Your task to perform on an android device: I also want to search for hotels to stay at after reaching Berlin. I'm looking for a hotel with a single room, and the stay dates are January 1, 2024, to January 5, 2024, so search for the hotel in Berlin, Germany, for a stay on these days in the Trip.com app.
Image 0: 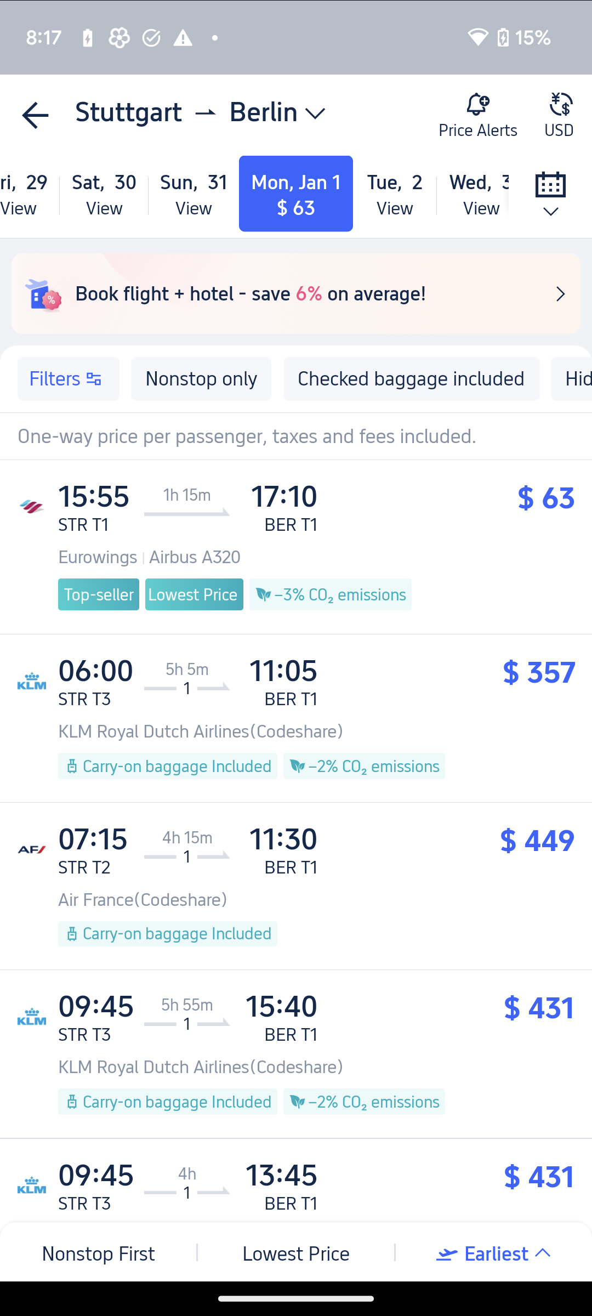
Go back to the previous page to view the find hotels option
Step 0: press back button
Image 1: 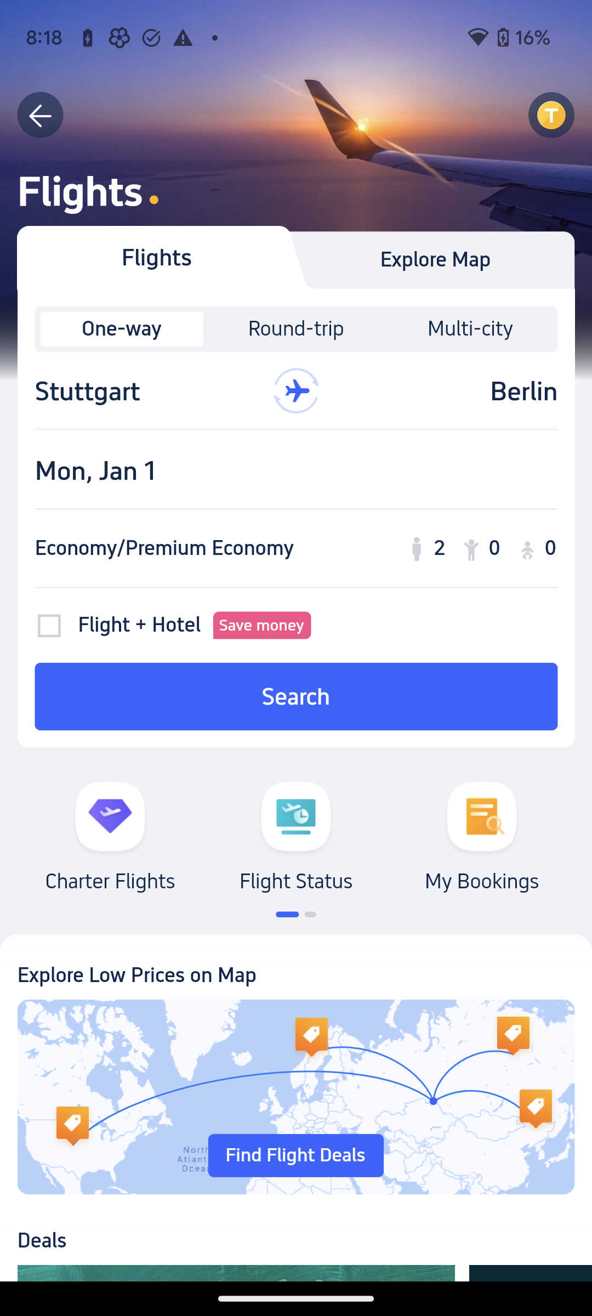
Go back to the previous page to view the find hotels option
Step 1: press back button
Image 2: 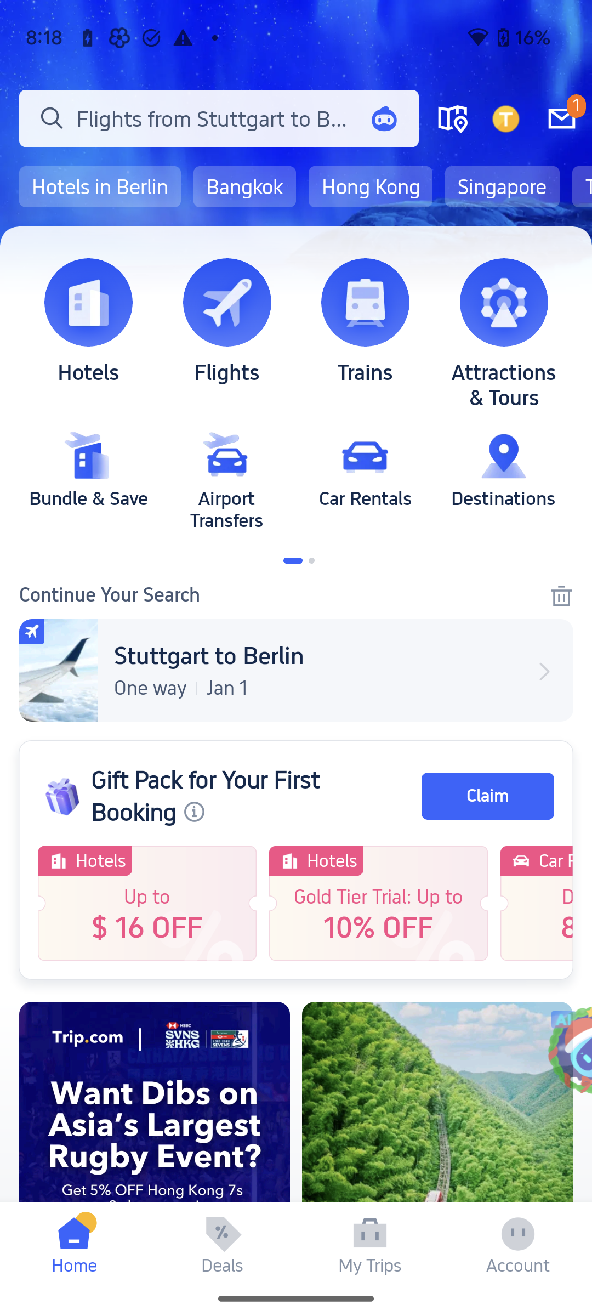
Click on the hotels tab icon at the top of the screen to search for the hotels
Step 2: click (88, 302)
Image 3: 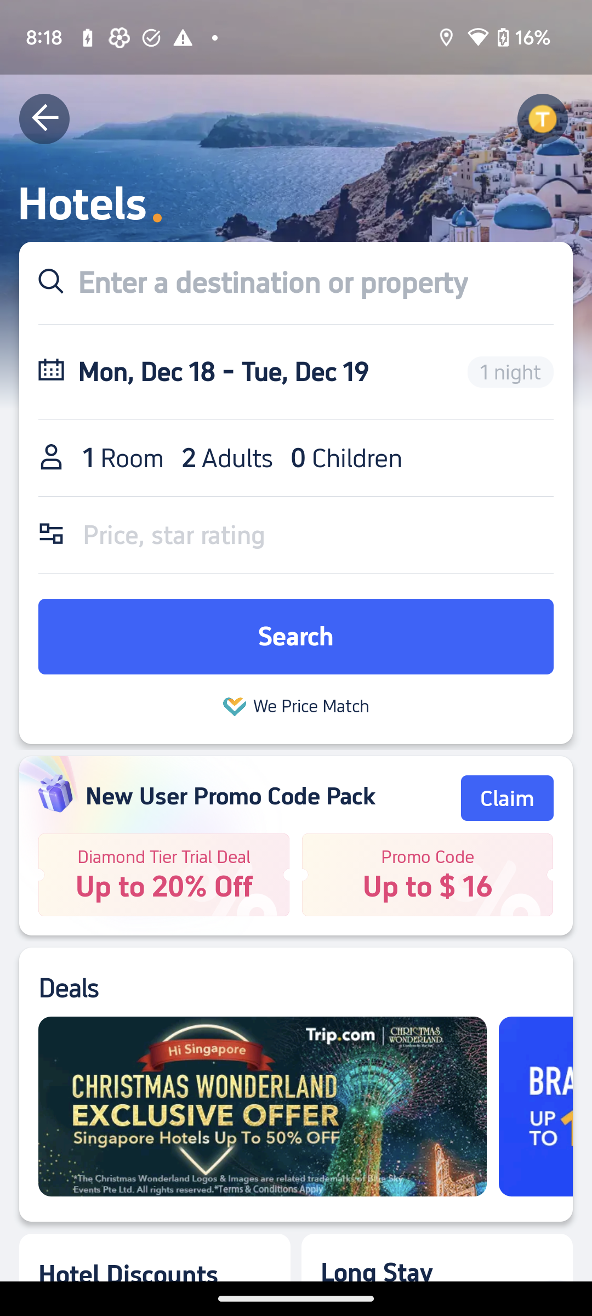
Click on the location bar to enter the city name to search for the hotel in this city.
Step 3: click (272, 282)
Image 4: 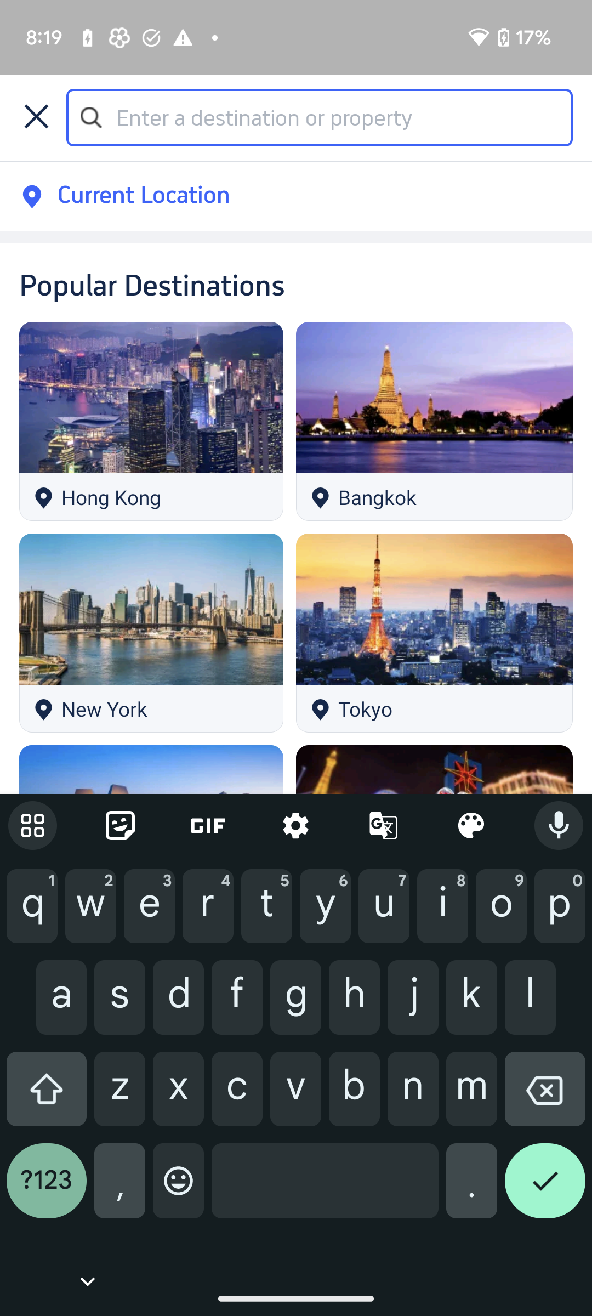
Type Berlin, Germany in the location bar to search for the hotels in this city
Step 4: type "Berlin, Germany"
Image 6: 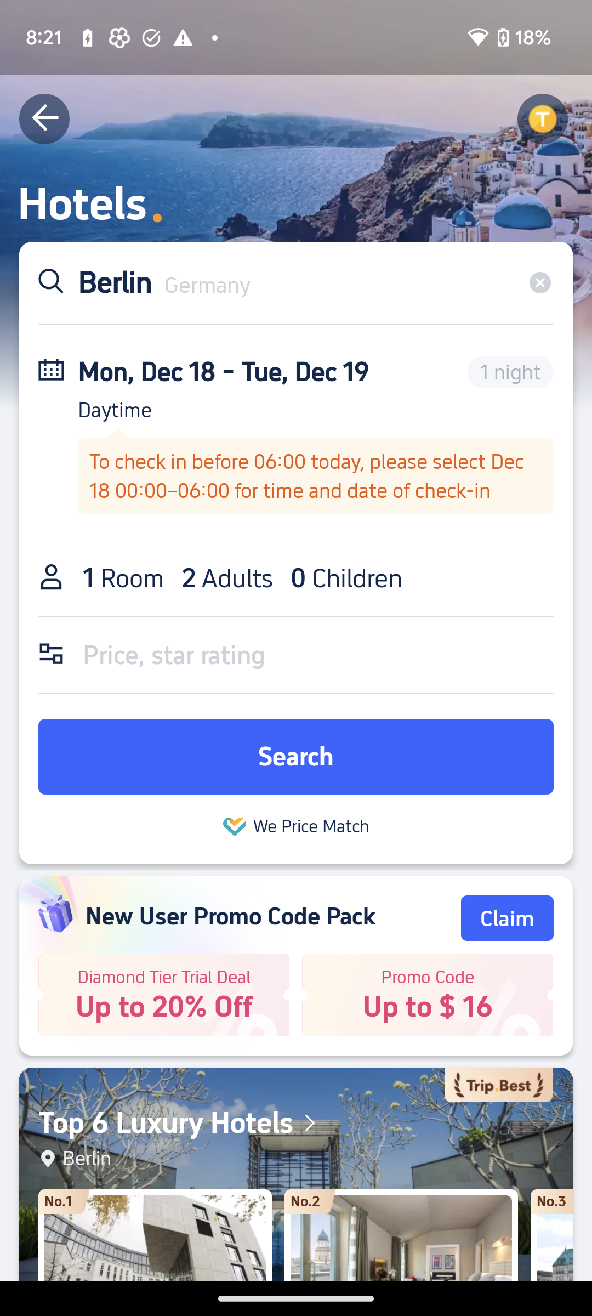
Click on the date section to select the stay dates
Step 6: click (146, 372)
Image 7: 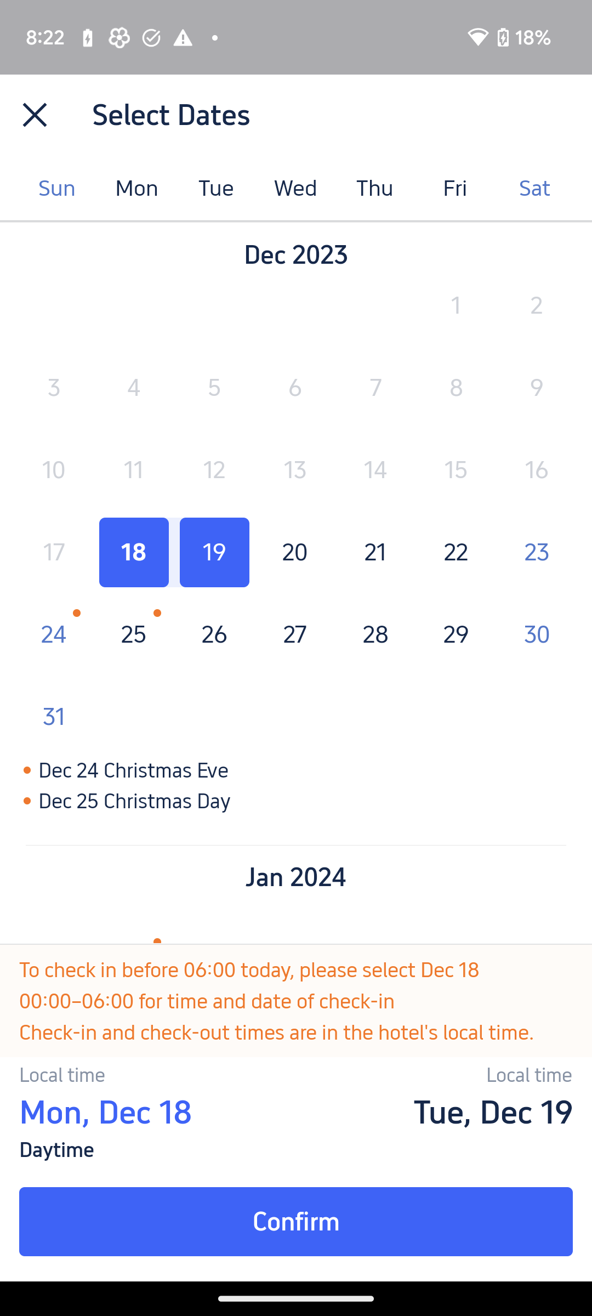
Scroll up to select the dates for the January month.
Step 7: scroll down
Image 8: 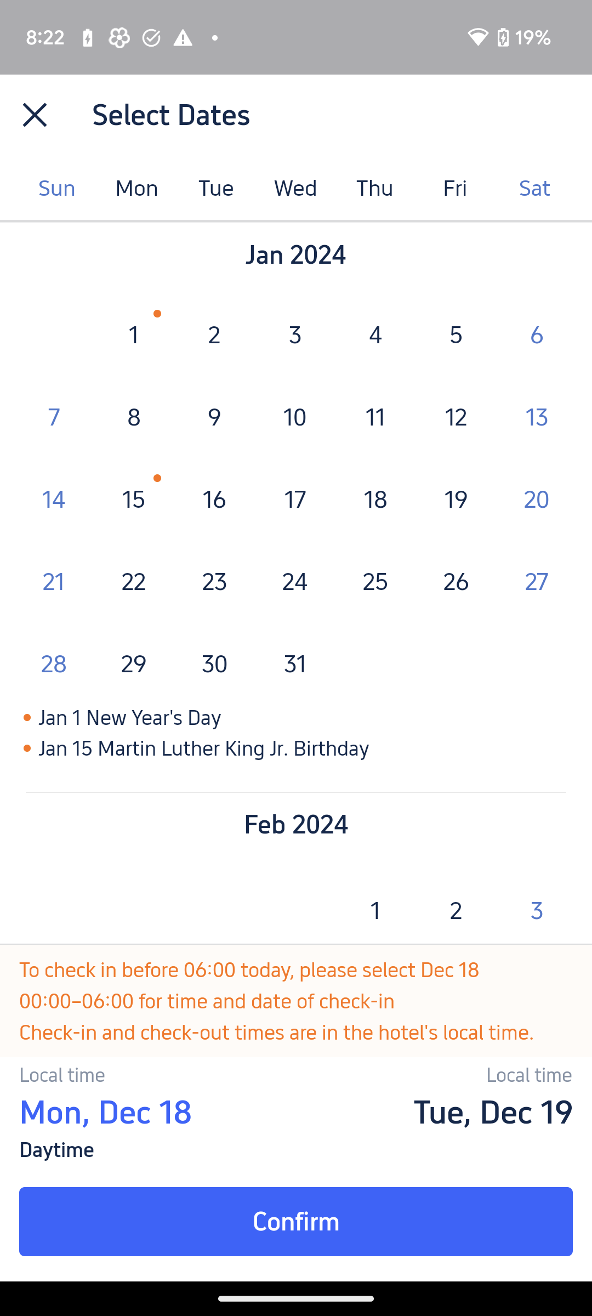
Click on the January 1 to select the check in date.
Step 8: click (139, 335)
Image 9: 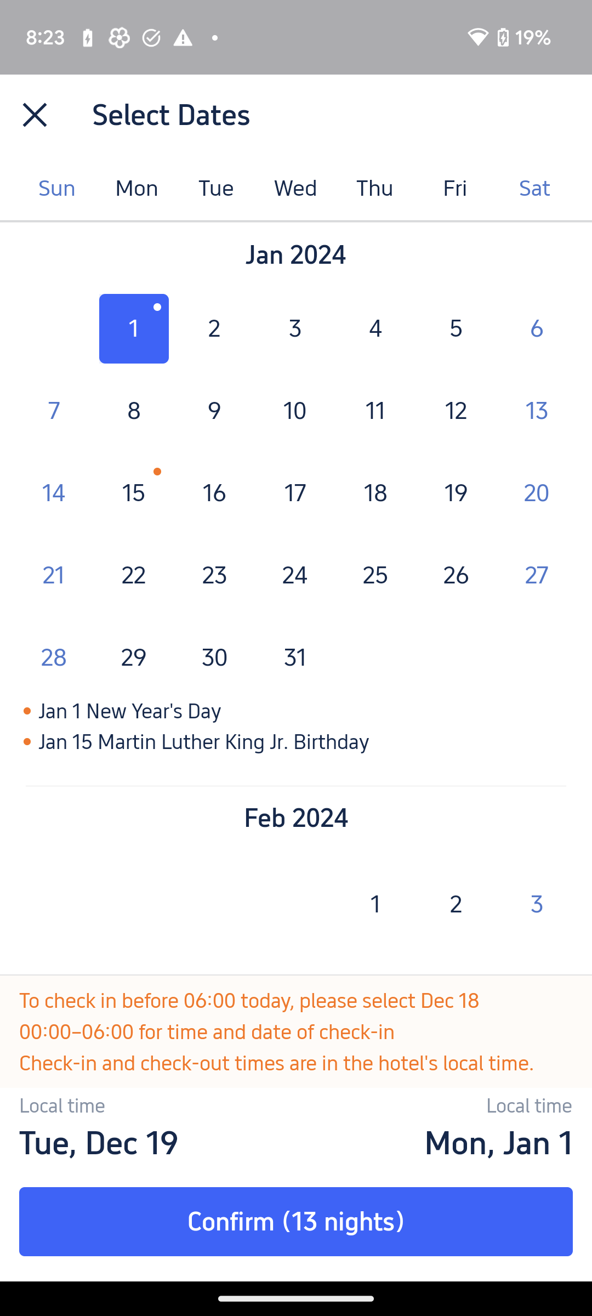
Click on the January 5 to select the check out date.
Step 9: click (462, 328)
Image 10: 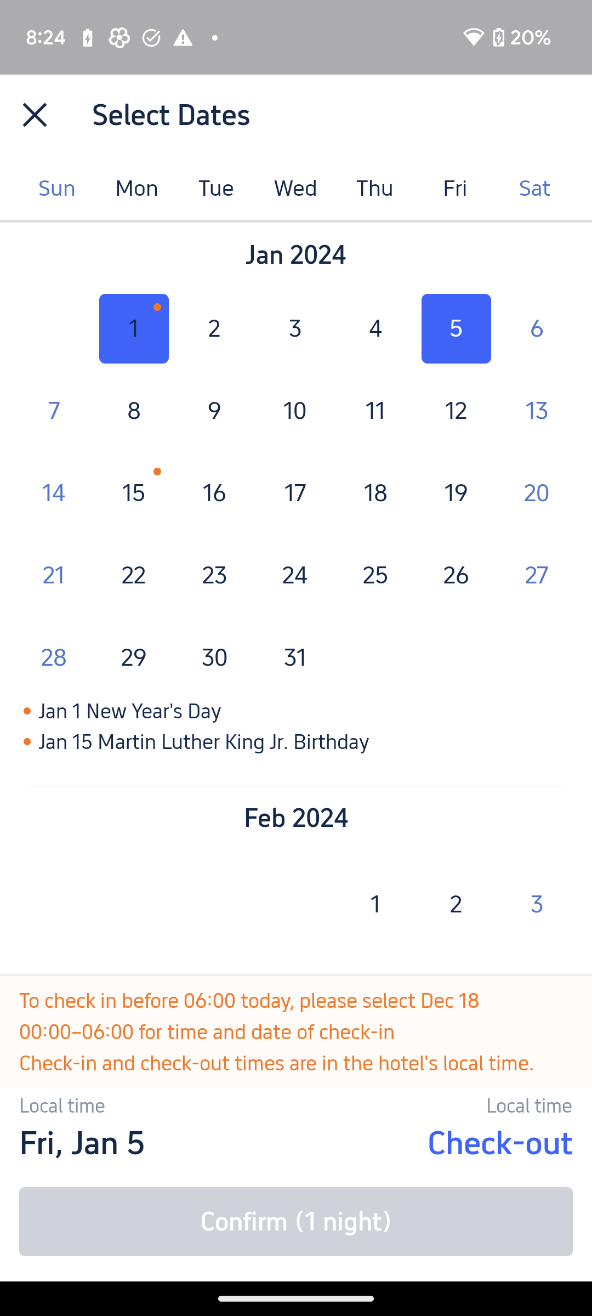
Click on the January 5 to select the check out date.
Step 10: wait
Image 11: 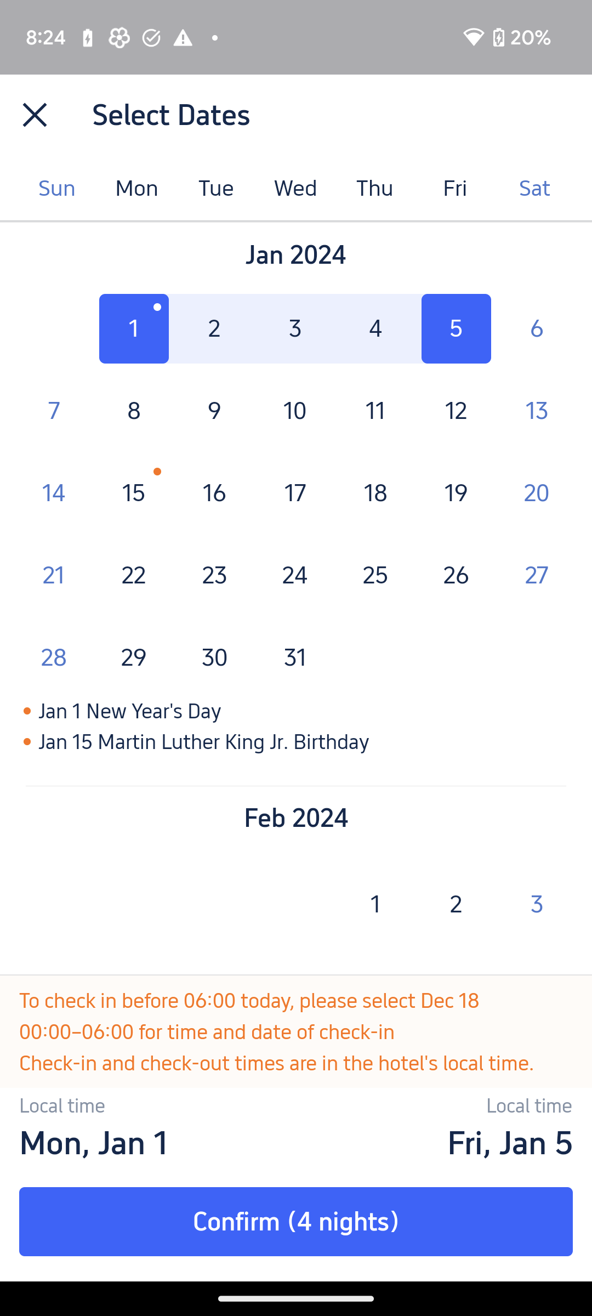
Click on the Confirm button at the bottom of the screen to confirm the stays dates .
Step 11: click (296, 1222)
Image 12: 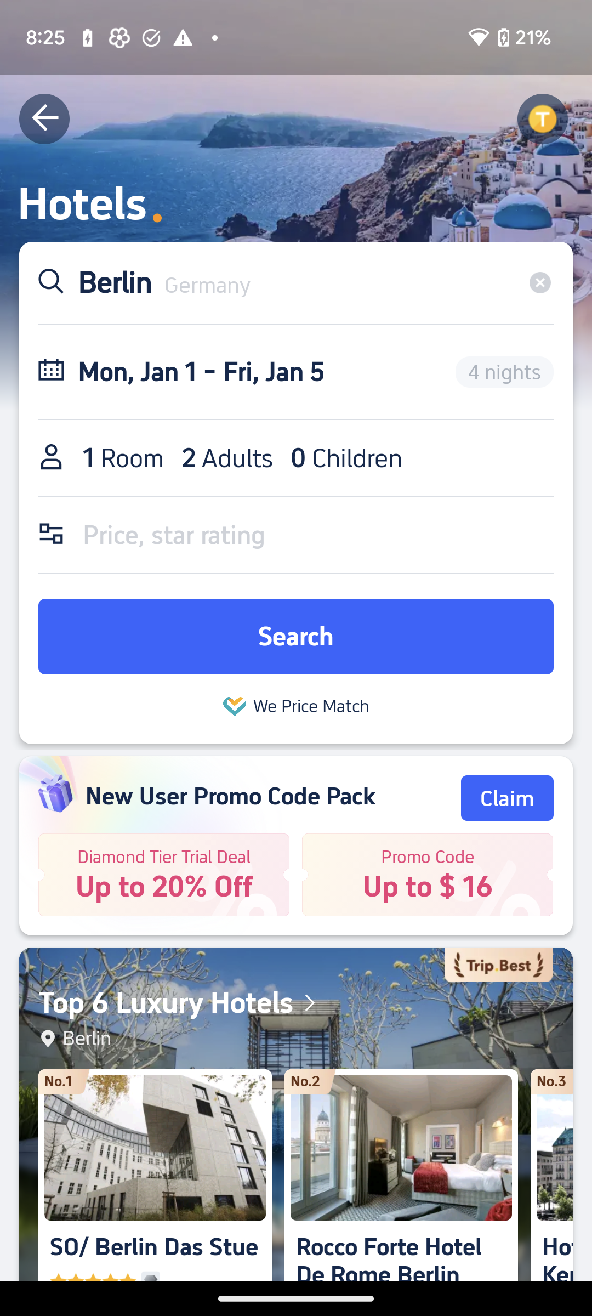
Click on the search button to search for the hotels to stay in Berlin
Step 12: click (296, 637)
Image 13: 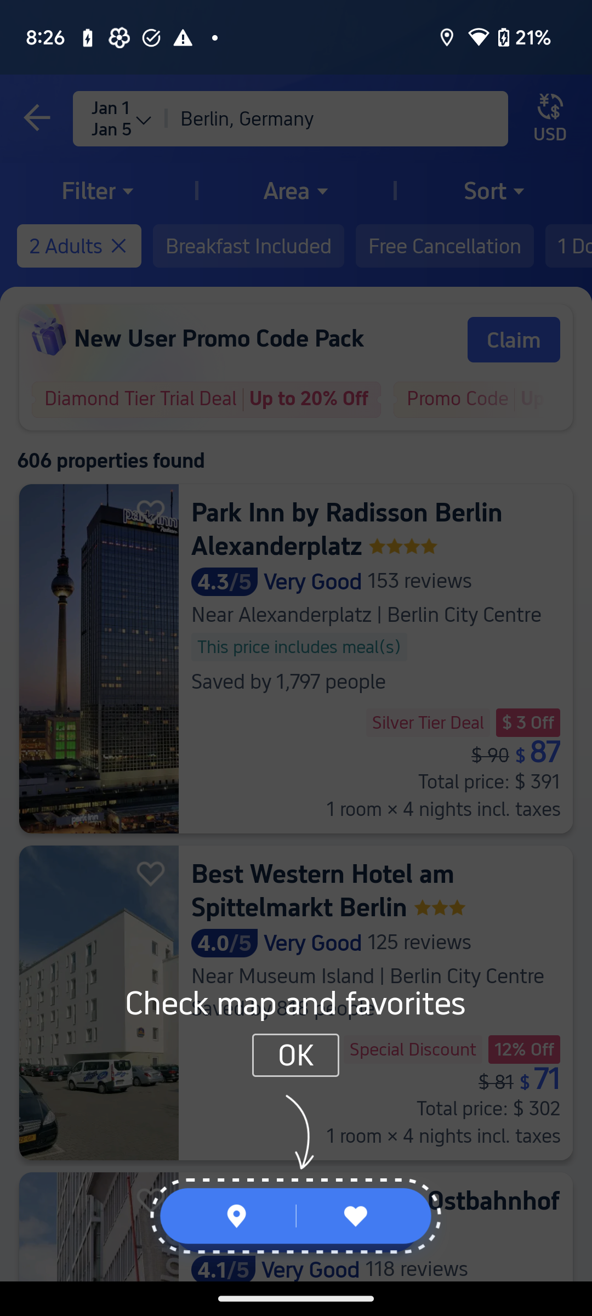
Click on the search button to search for the hotels to stay in Berlin
Step 13: wait
Image 14: 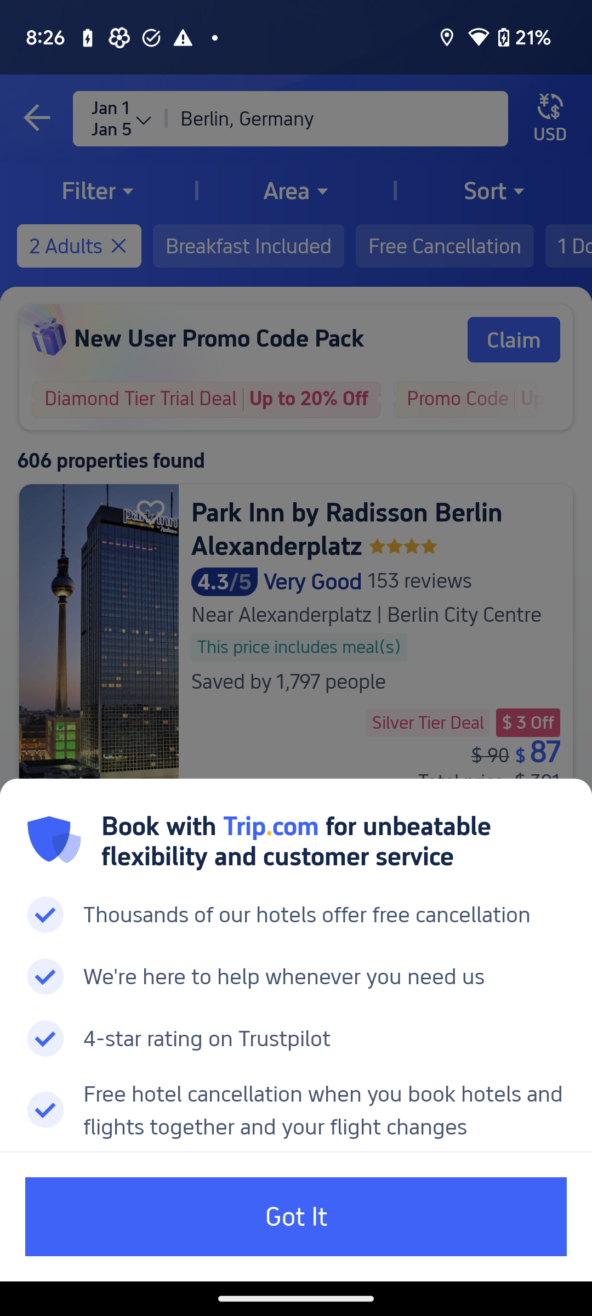
Click on the search button to search for the hotels to stay in Berlin
Step 14: wait